Your task to perform on an android device: I'm interested in reading the book "As a Study in scarlet " on the Webnovel app since it seems wonderful from the cover.
Image 0: 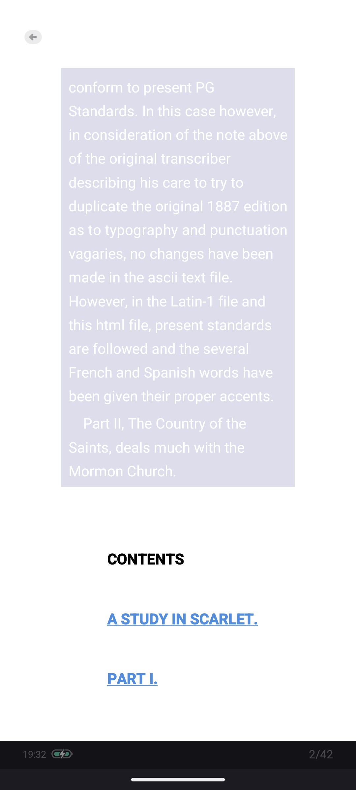
Swipe left 
Step 0: scroll right